Your task to perform on an android device: I am planning to start football training next week, for which I require football training hurdles. Look for the pack of six training hurdles with a rating of four stars or above in the Amazon app.
Image 1: 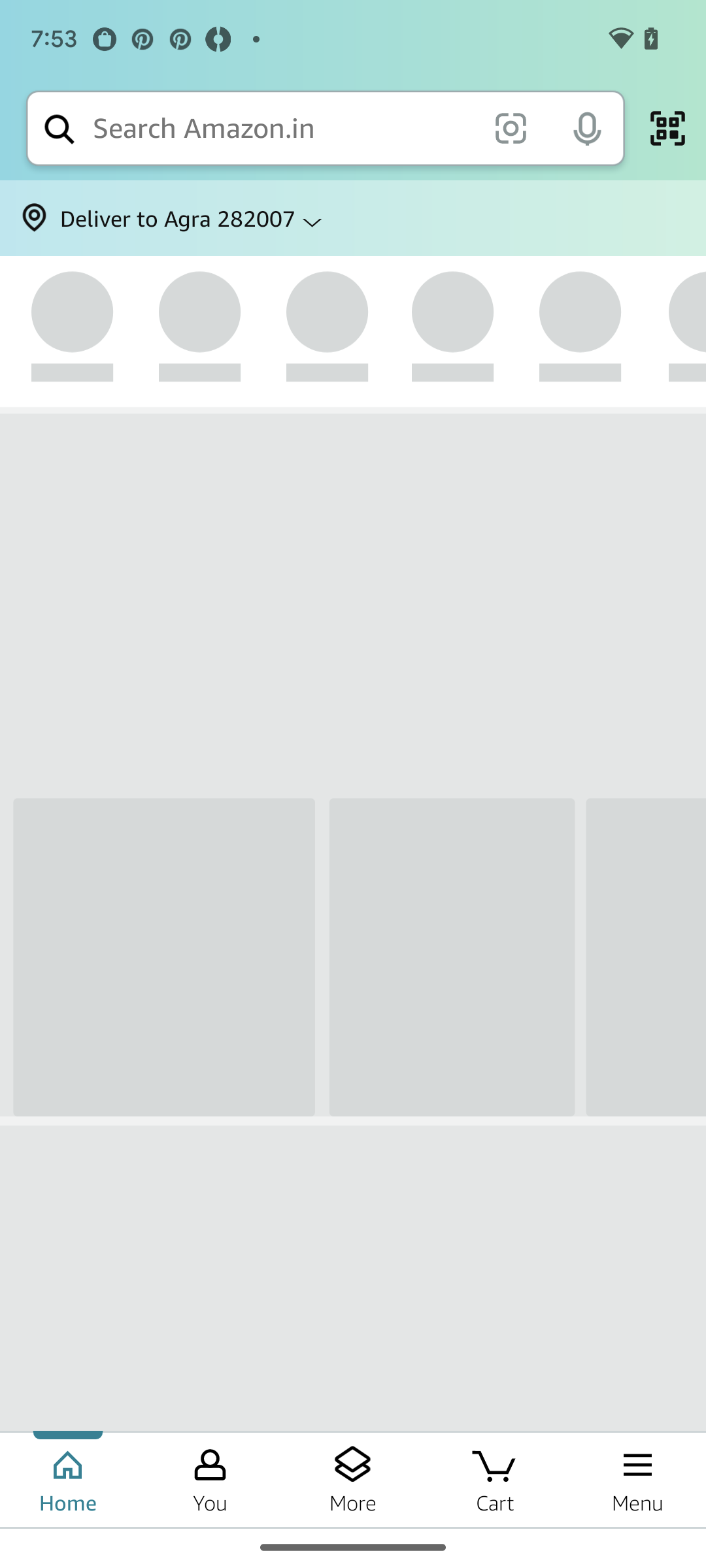
Open the Amazon app.
Step 1: wait
Image 2: 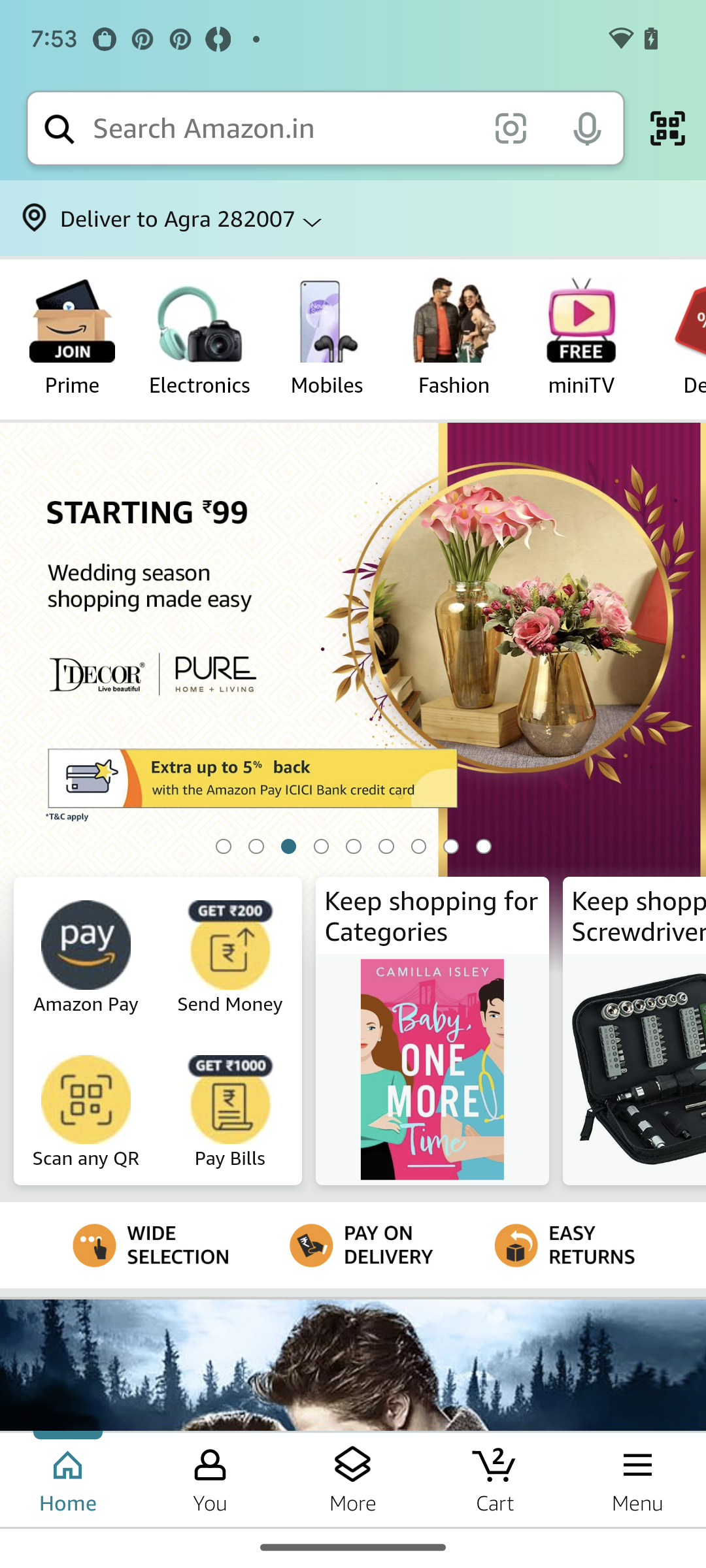
Click on the search bar.
Step 2: click (283, 128)
Image 3: 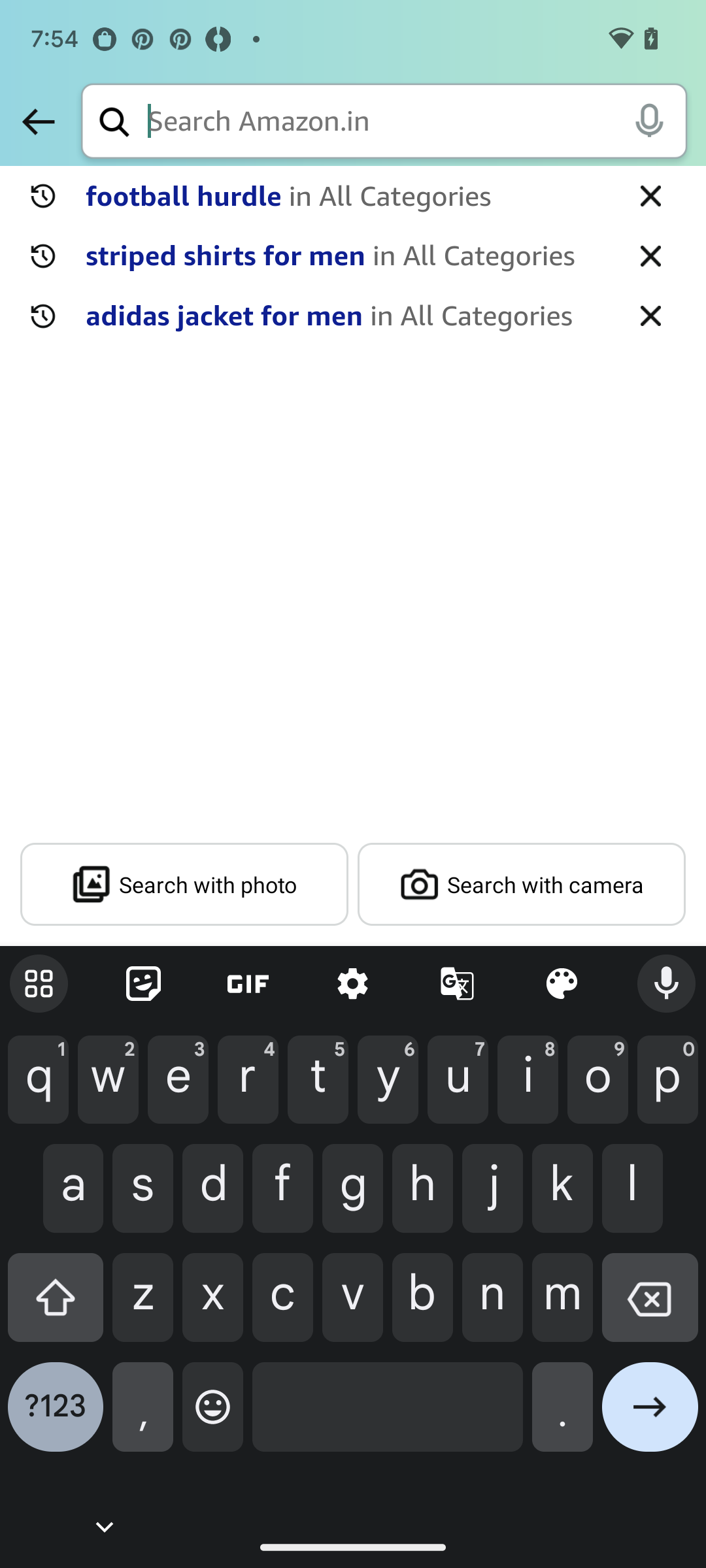
Enter the product name.
Step 3: type "Football training hurdle"
Image 4: 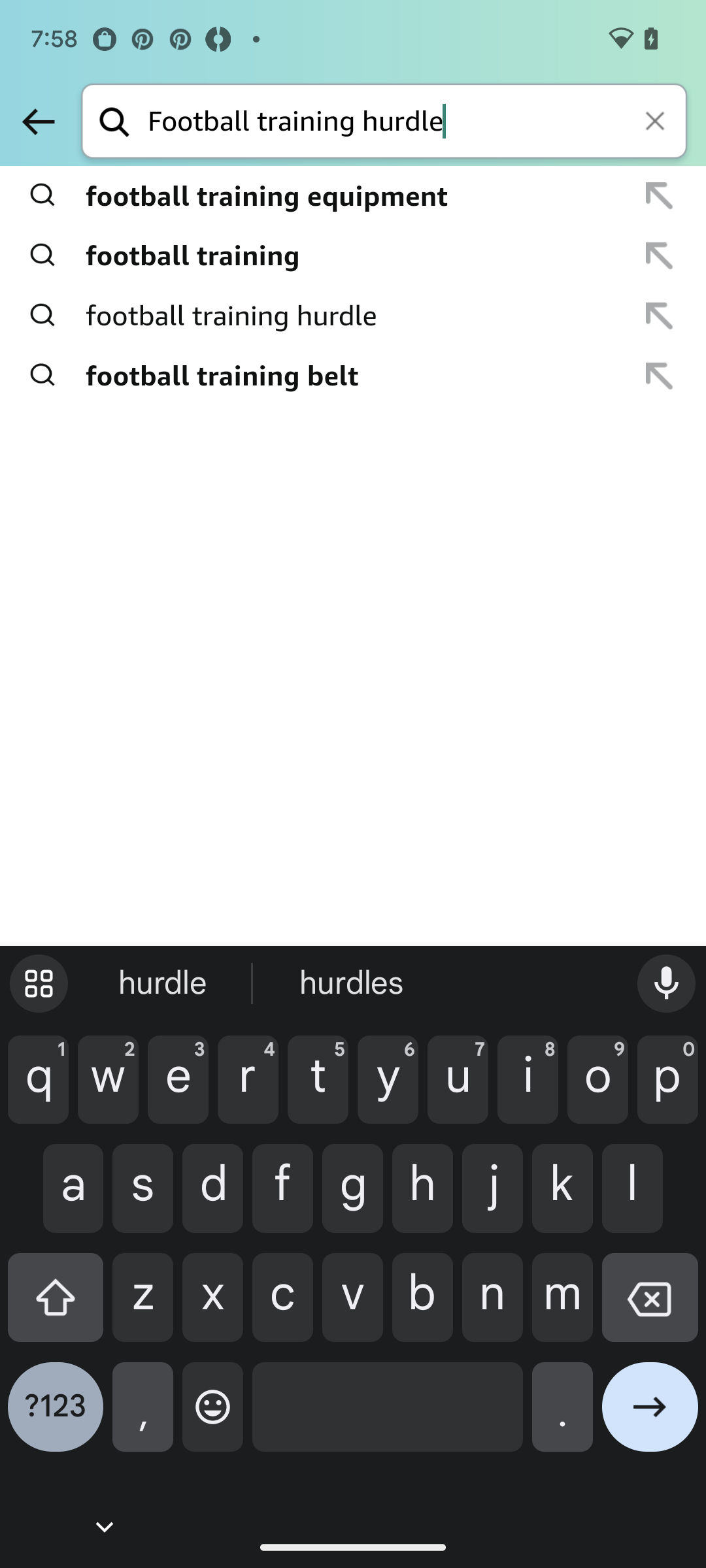
Click on the arrow right button.
Step 4: click (650, 1417)
Image 5: 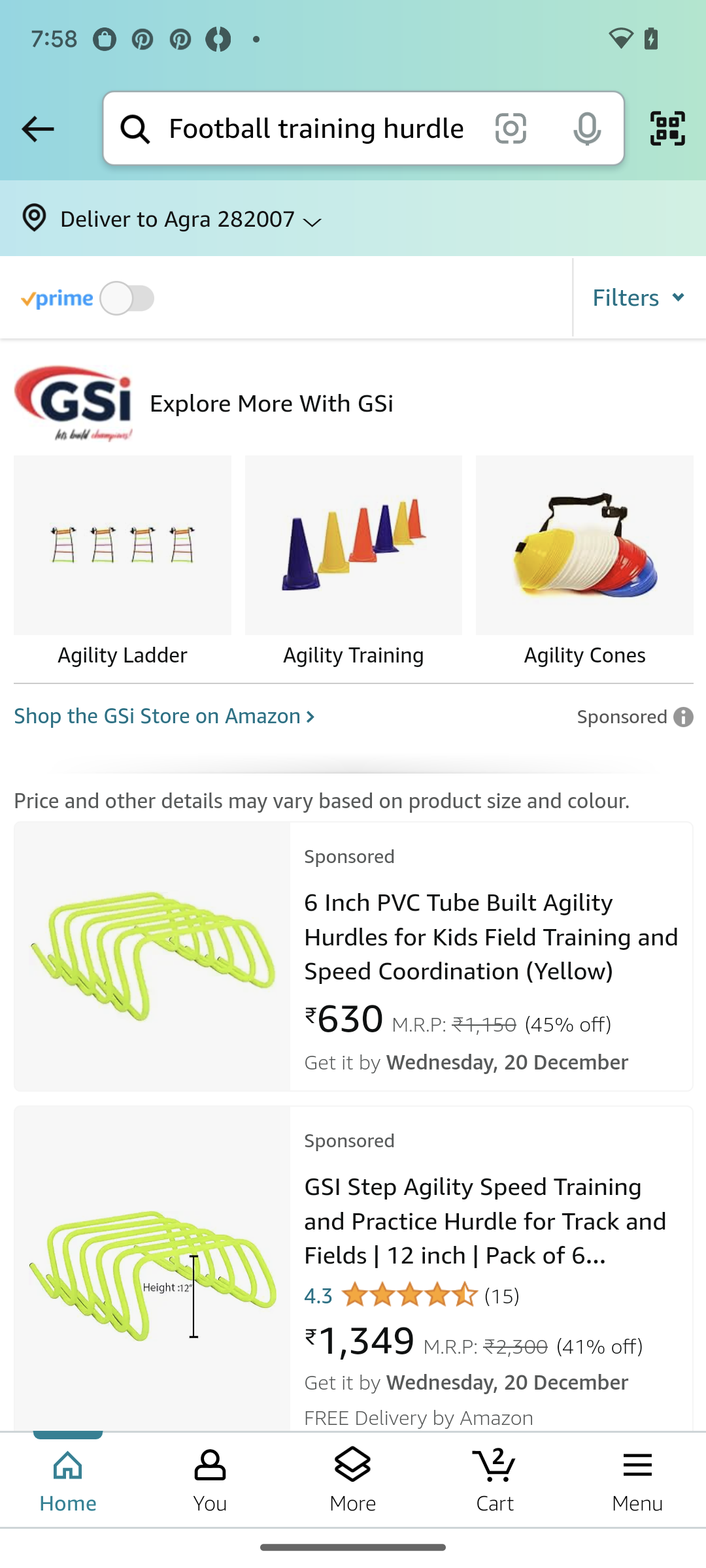
Swipe down to view more.
Step 5: scroll down